Your task to perform on an android device: Open the Gmail App, Go to the general select the Alternate calendar to Indian Calendar-Hindu(Saka) and theme in light mode. 
Image 0: 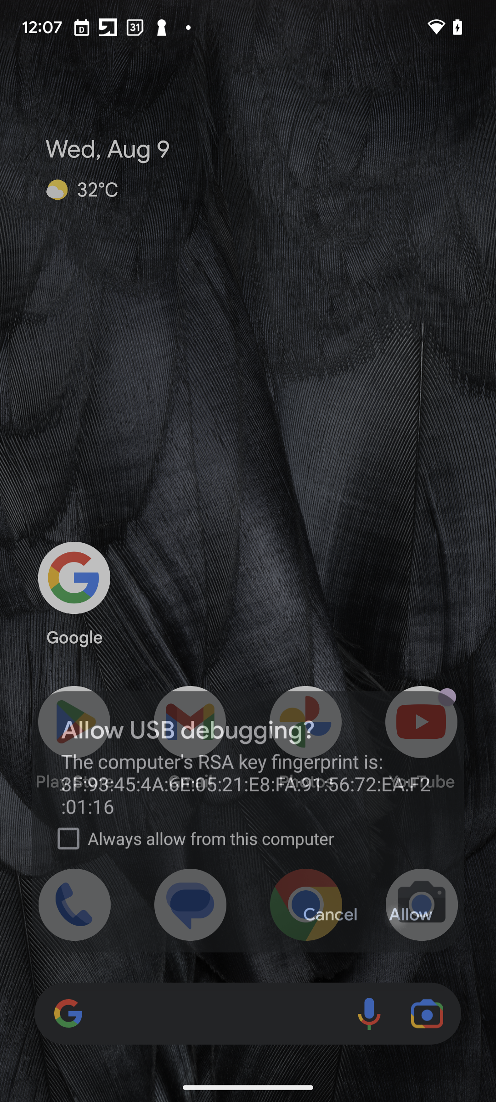
Open the Gmail App
Step 0: open app "Gmail"
Image 1: 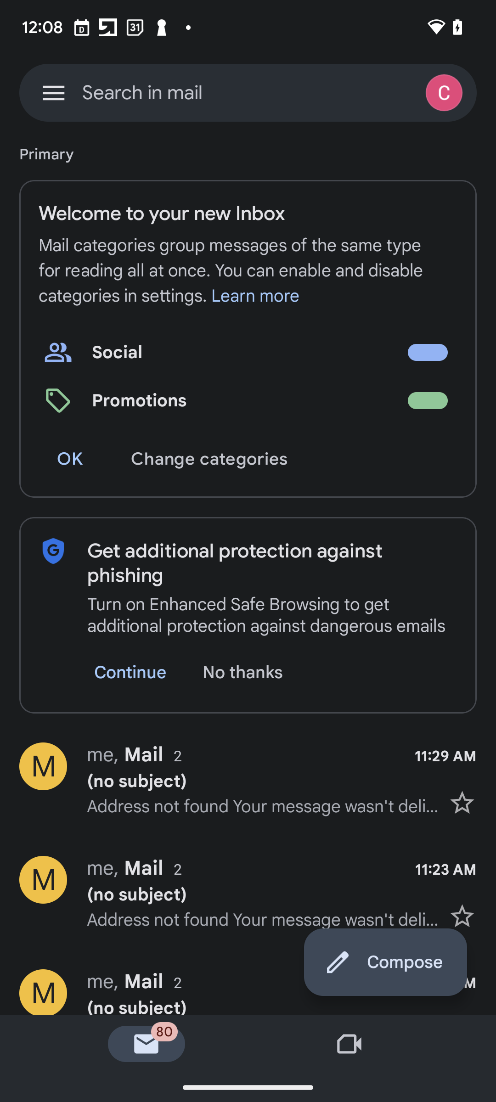
Click on the Menu Icon 
Step 1: click (53, 92)
Image 2: 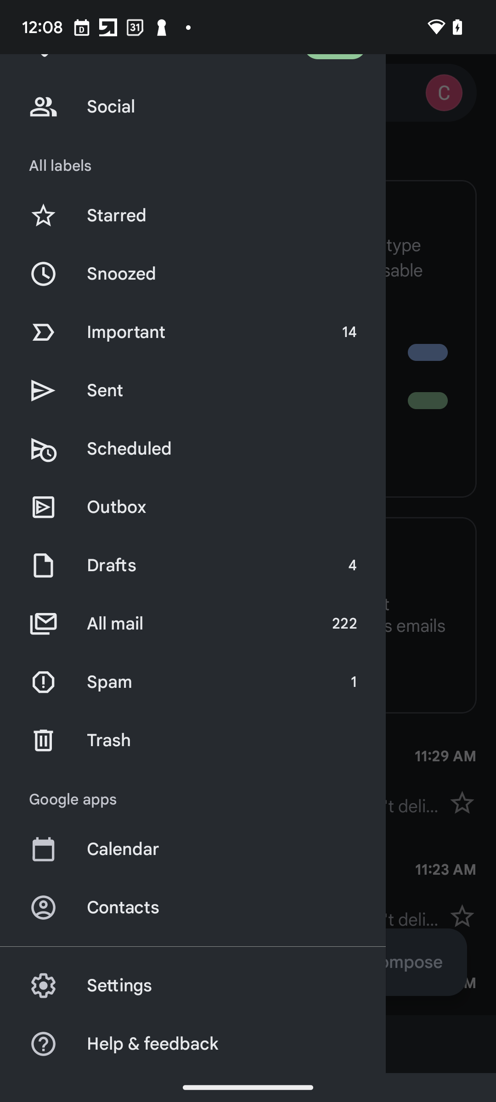
Click on the Calendar Option 
Step 2: click (231, 849)
Image 3: 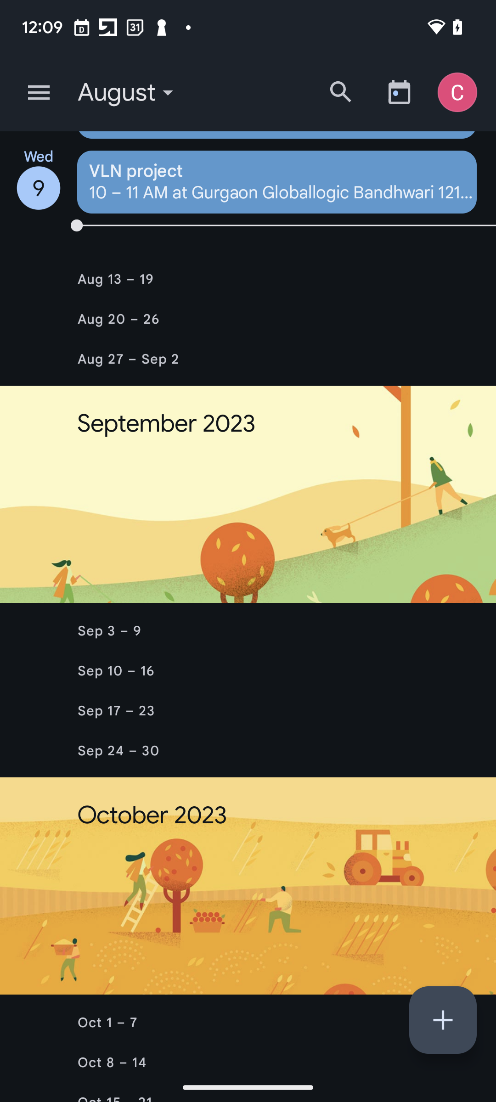
Click on the More Icon 
Step 3: click (39, 92)
Image 4: 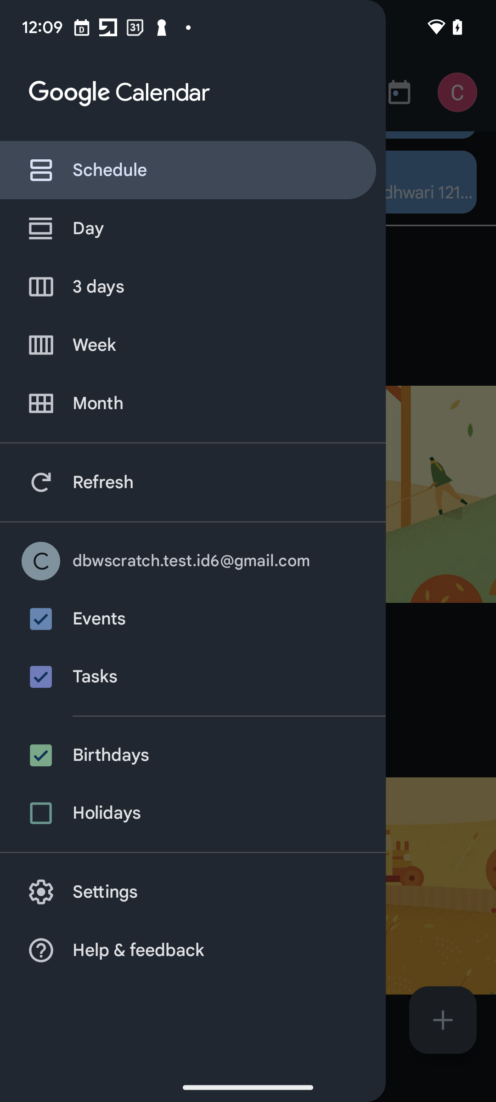
Click on the Setting Option 
Step 4: click (193, 892)
Image 5: 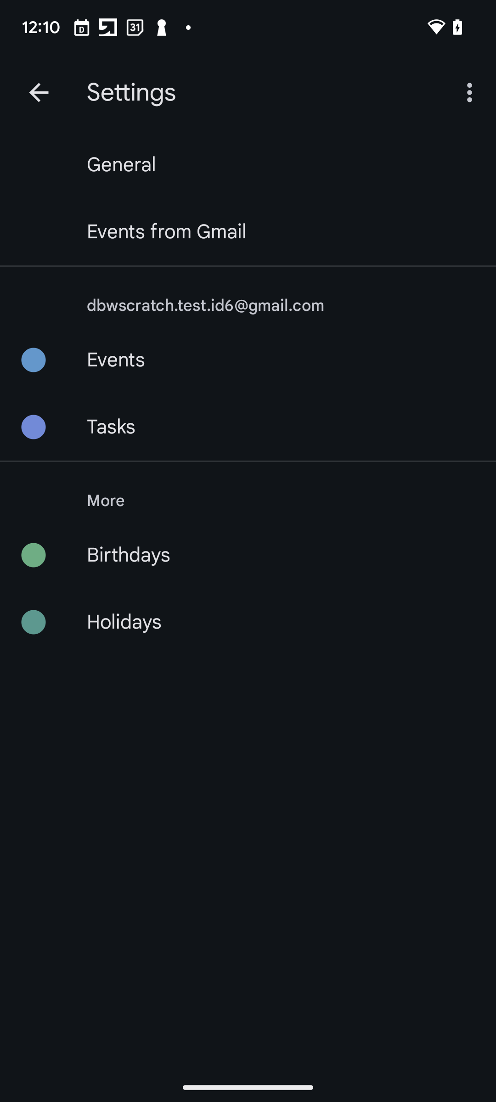
Click on the General Option 
Step 5: click (121, 164)
Image 6: 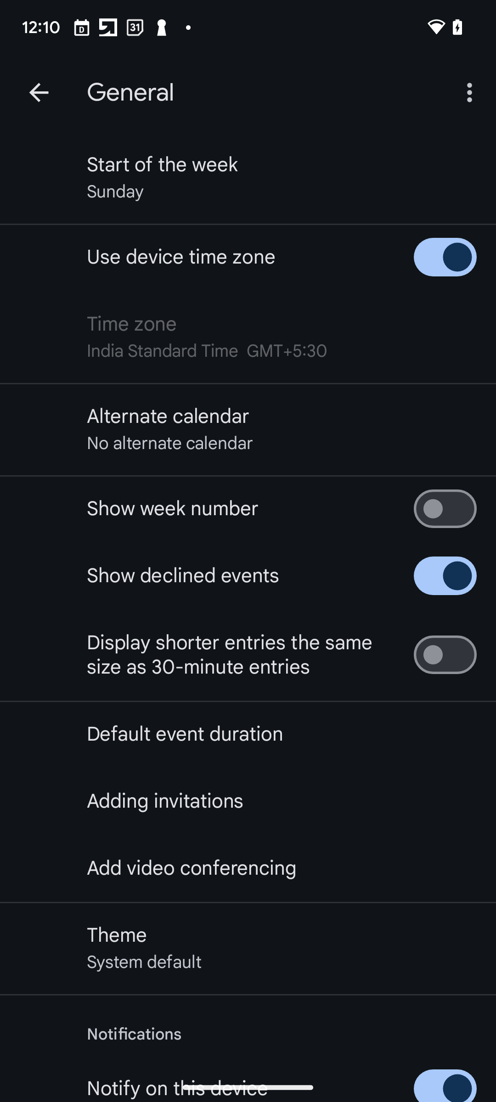
Click on the Alternate Calendar to make changes 
Step 6: click (168, 416)
Image 7: 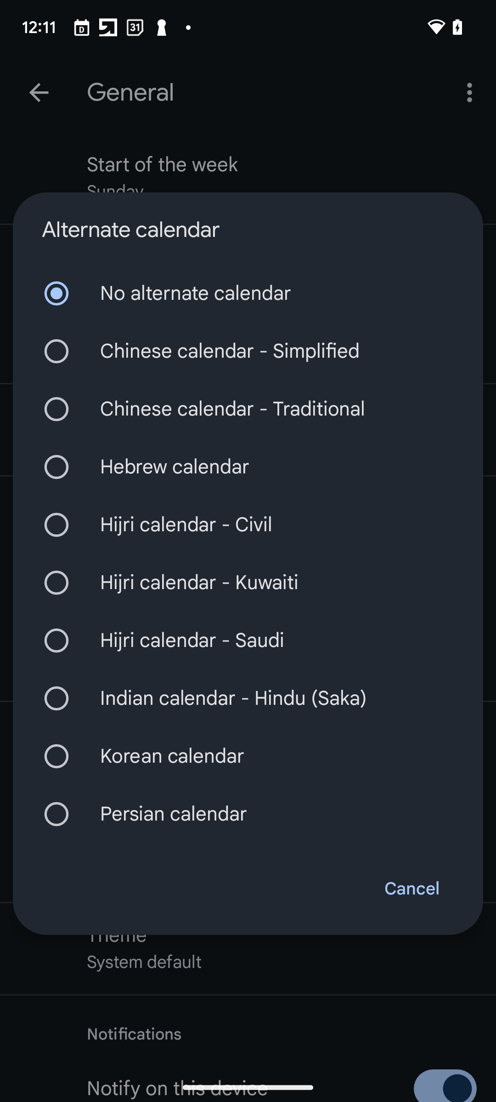
Select the Indian Calendar-Hindu(Saka)
Step 7: click (248, 698)
Image 8: 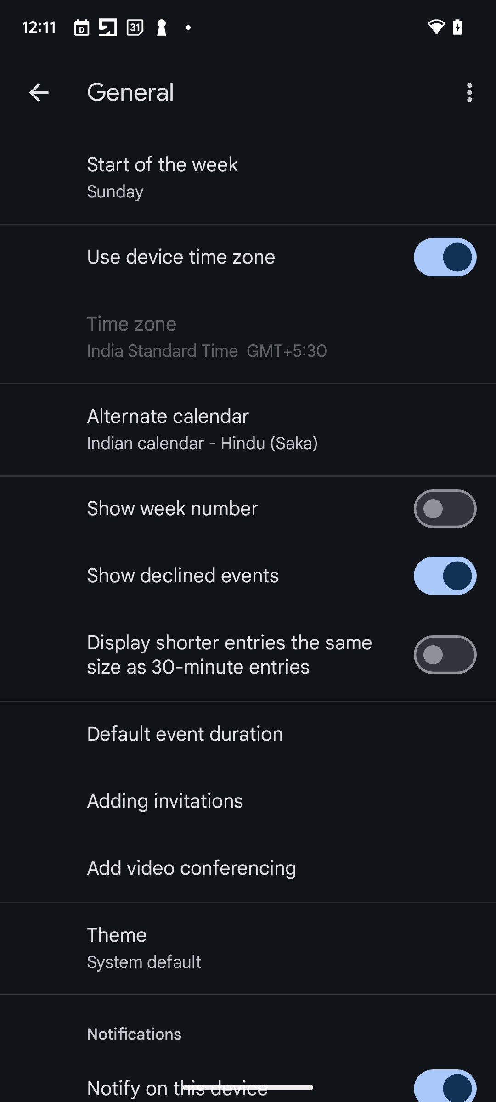
Click on the Theme Option 
Step 8: click (144, 962)
Image 9: 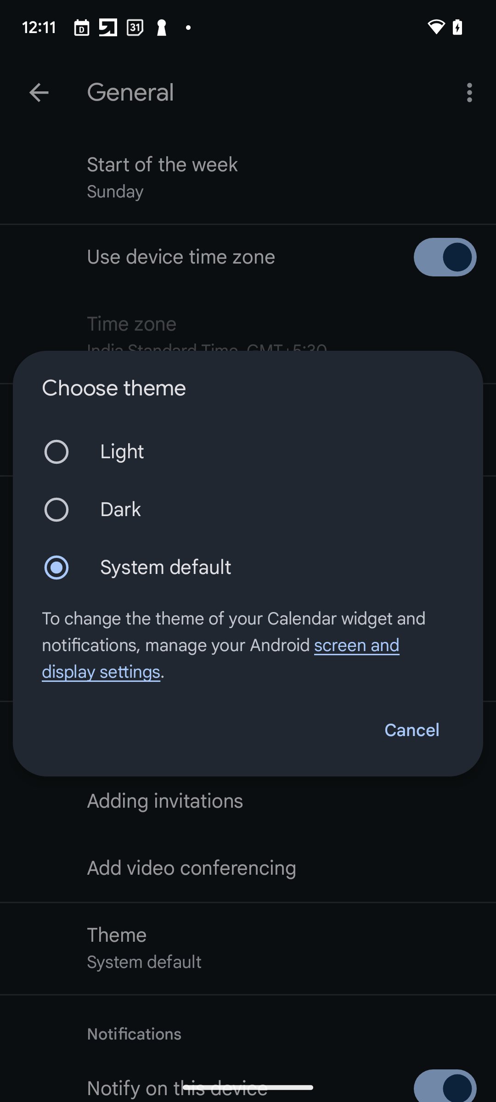
Select the Light Option to change the Theme 
Step 9: click (248, 451)